Your task to perform on an android device: Mark an Email from Kitchen Stories as read in the Gmail app .
Image 0: 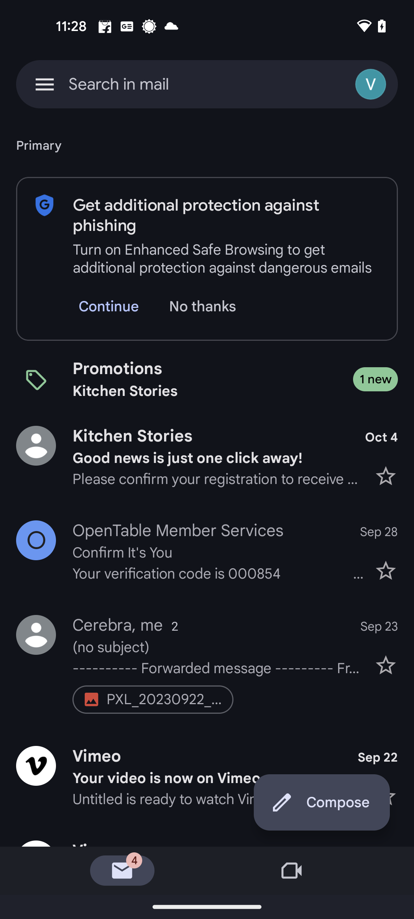
Click on the Kitchen Stories mail profile icon
Step 0: click (207, 457)
Image 1: 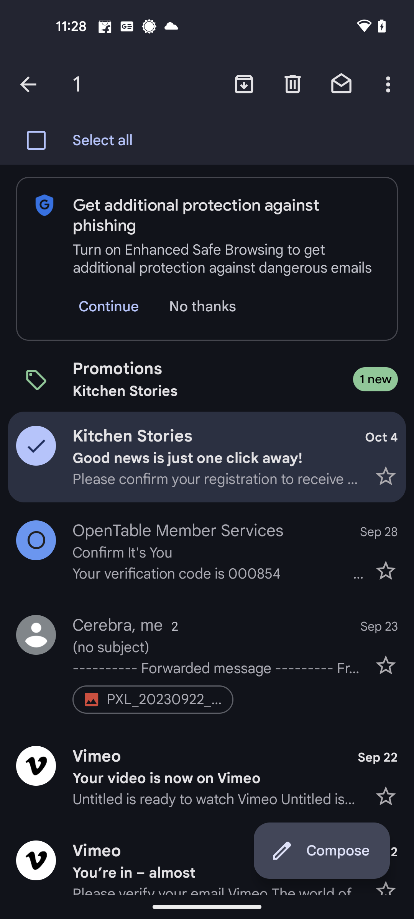
Click on the Unread mail icon 
Step 1: click (341, 84)